Your task to perform on an android device: Read the reviews of the Customer so as to get more clarity about the Cars in the Spinny app.
Image 0: 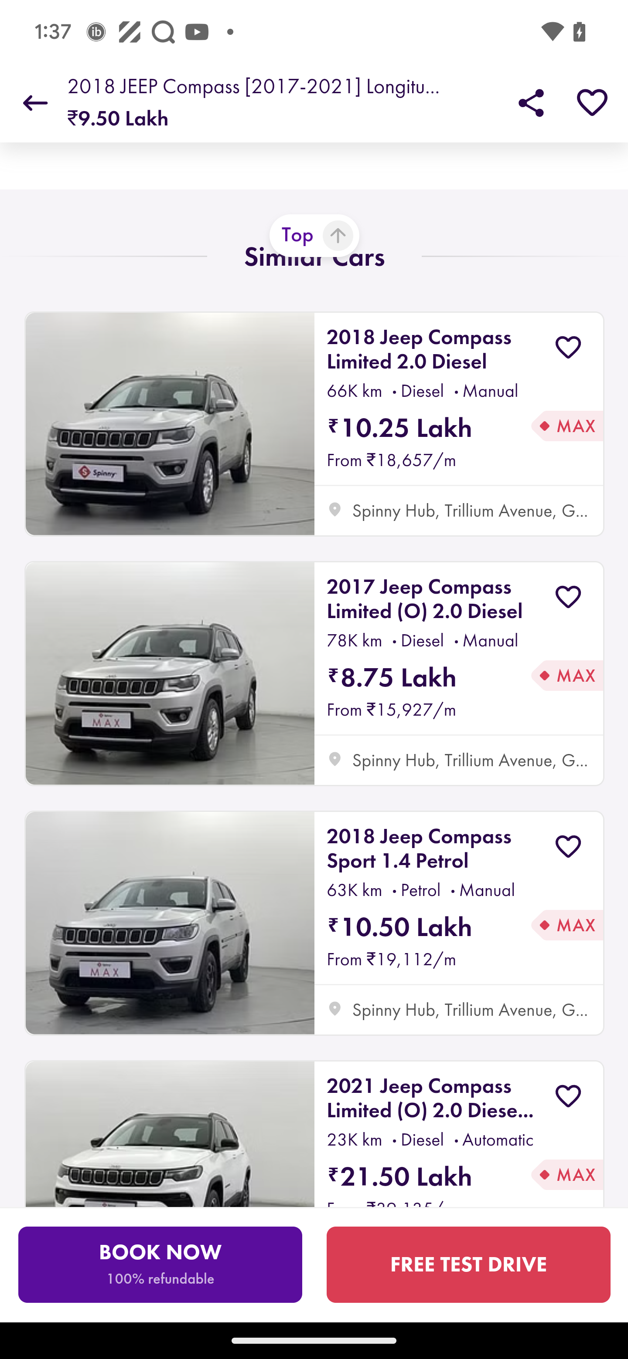
Go back to the previous page
Step 0: press back button
Image 1: 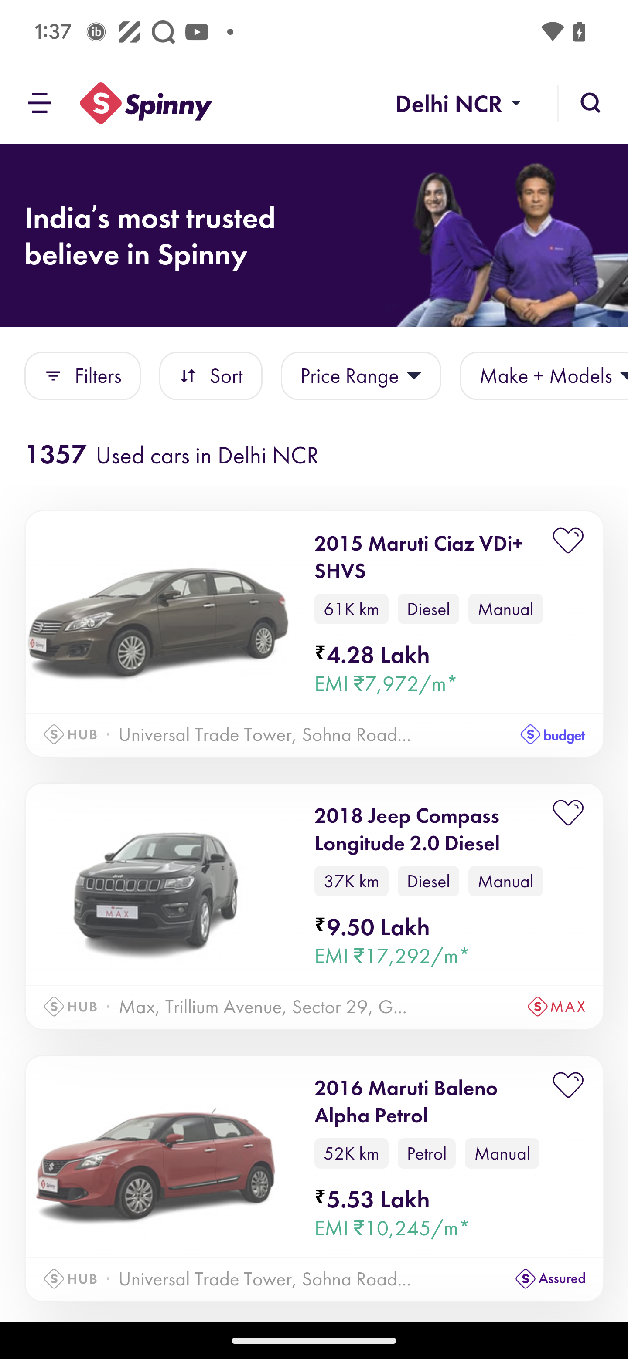
Click on the three lines to view more option
Step 1: click (312, 520)
Image 2: 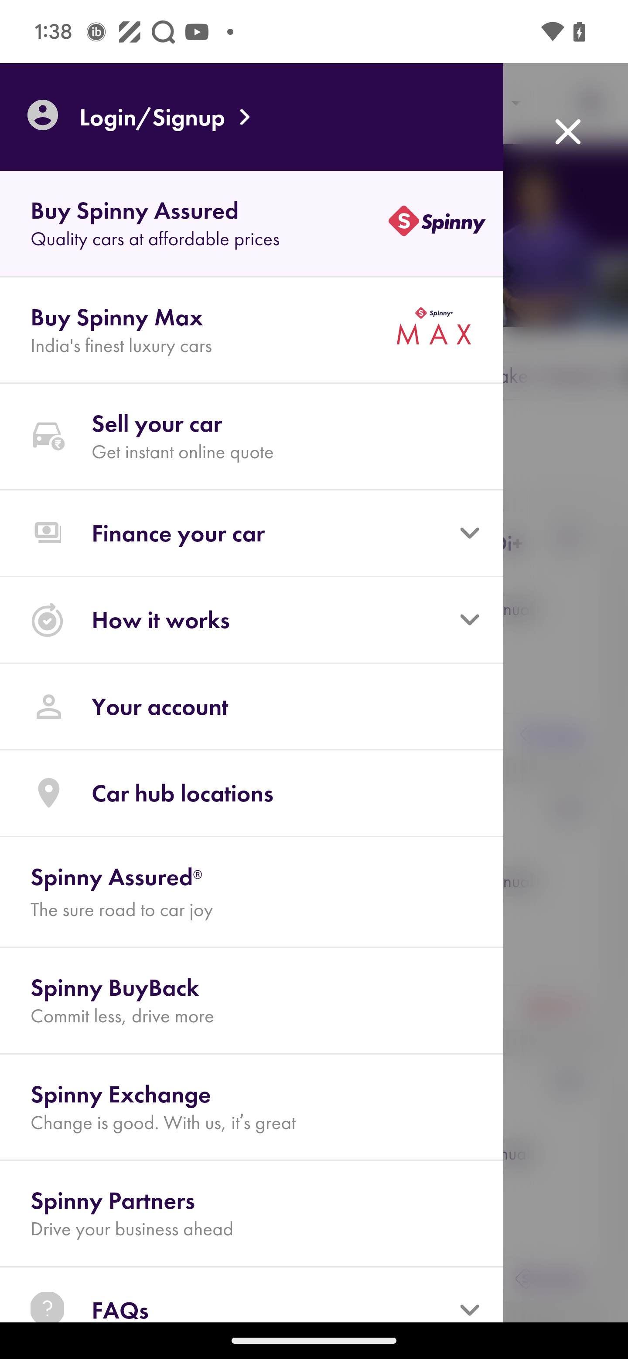
Swipe up
Step 2: scroll down
Image 3: 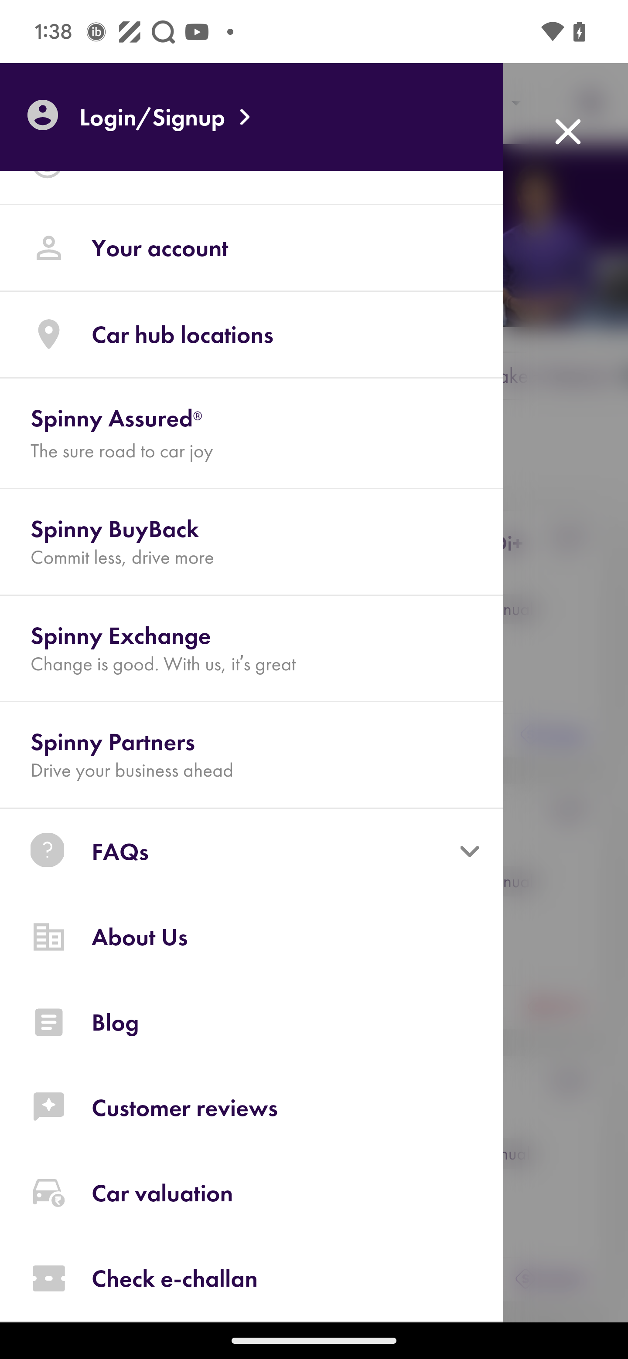
Click on the customer review
Step 3: click (297, 1107)
Image 4: 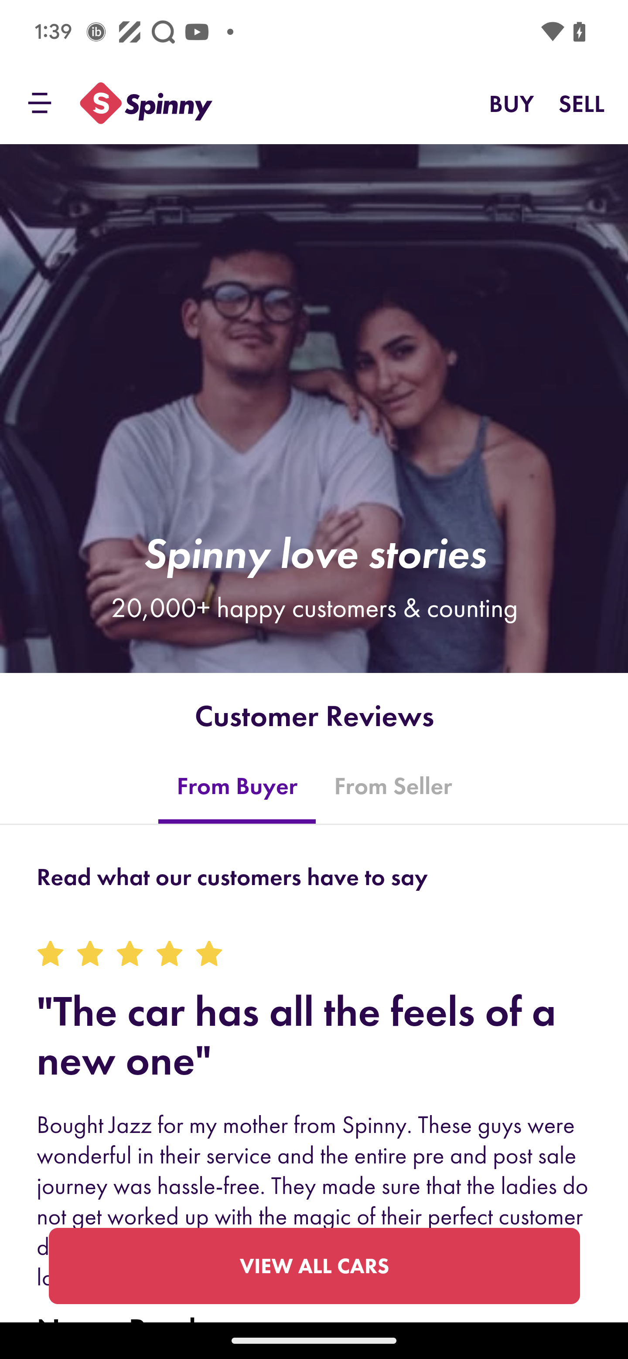
Swipe up on the screen
Step 4: scroll down